Your task to perform on an android device: Save the Acme Nuts & Bolt in the meet location list for easy tracking of the location in the maps app
Image 0: 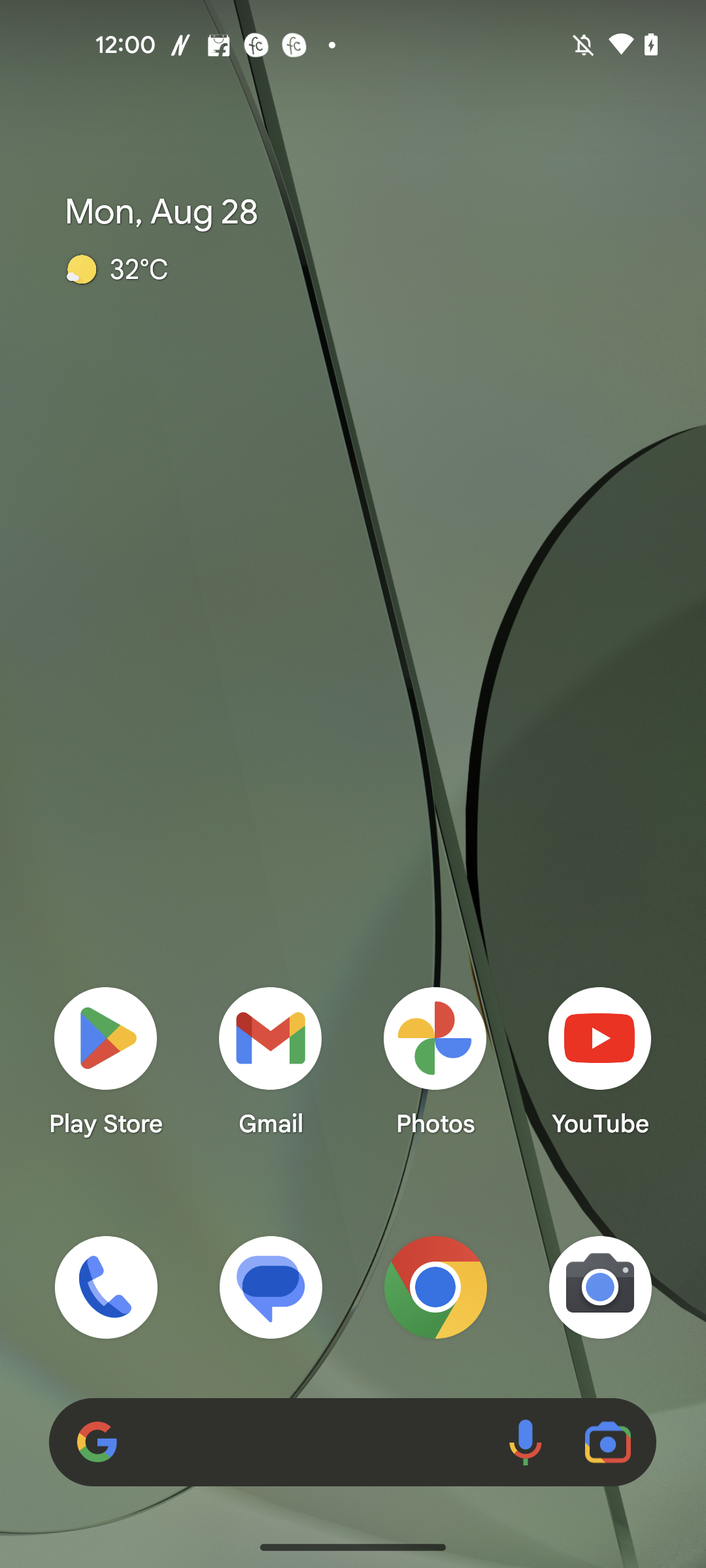
Open the Maps app
Step 0: open app "Maps"
Image 1: 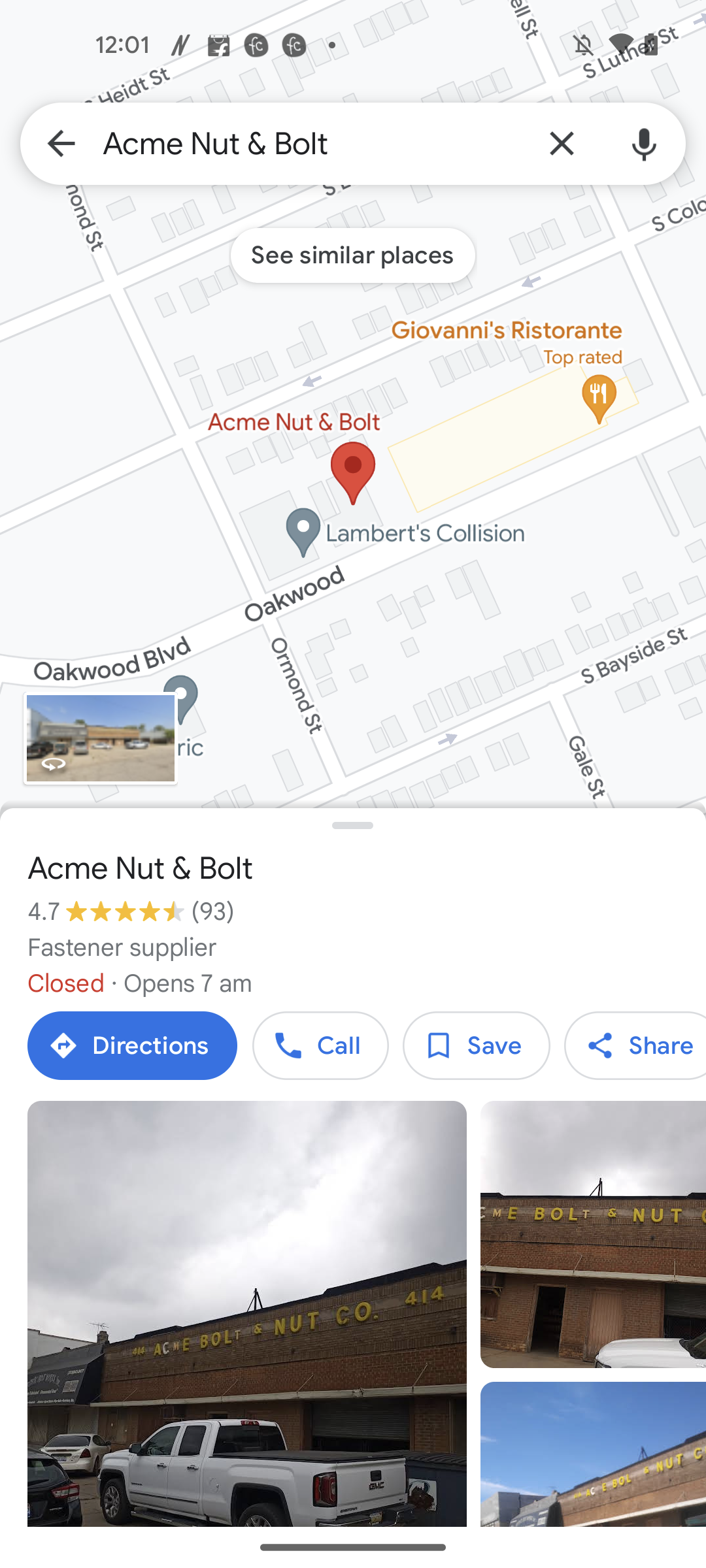
Click on the Save button of the Acme Nut & Bolt place
Step 1: click (477, 1045)
Image 2: 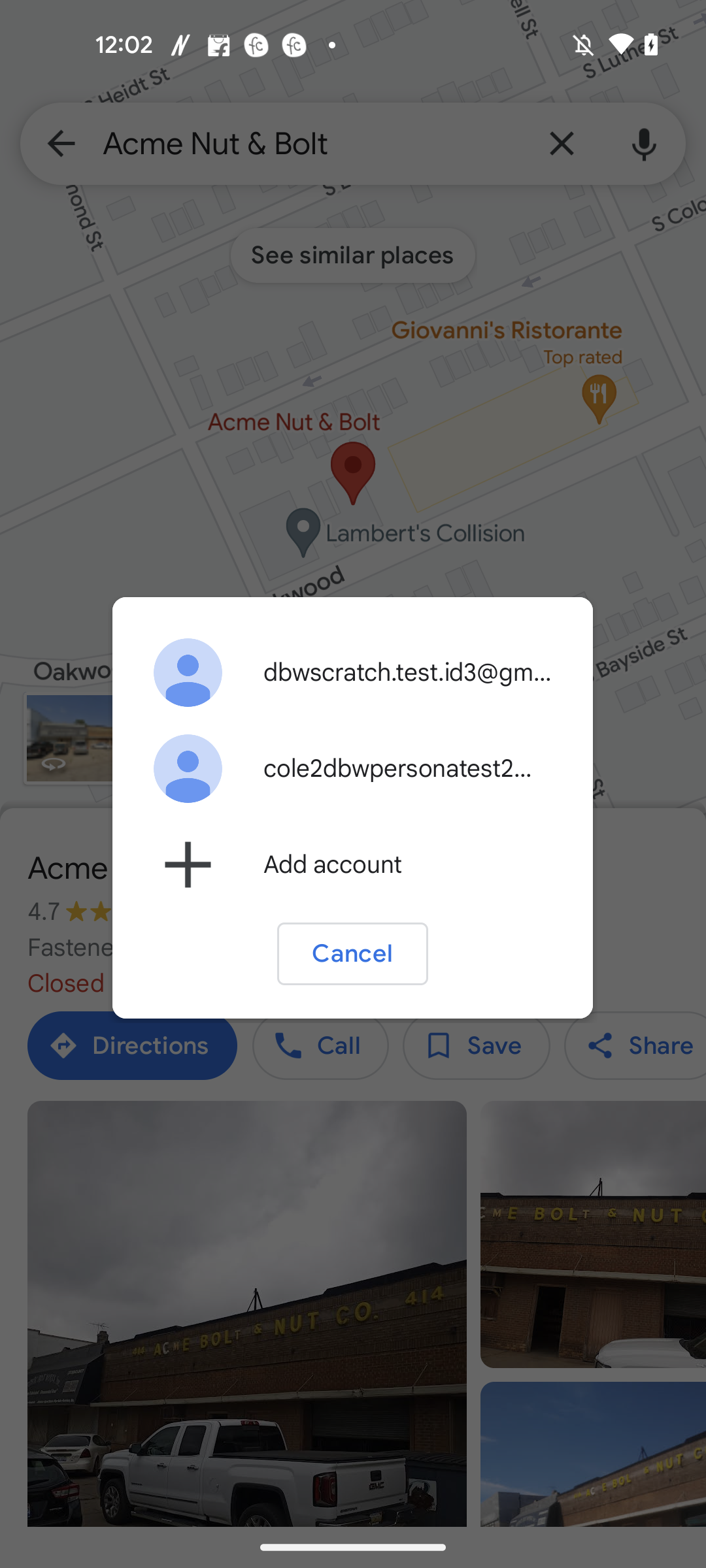
Select the Cole2dbwpersontest2@gmail.com account
Step 2: click (387, 768)
Image 3: 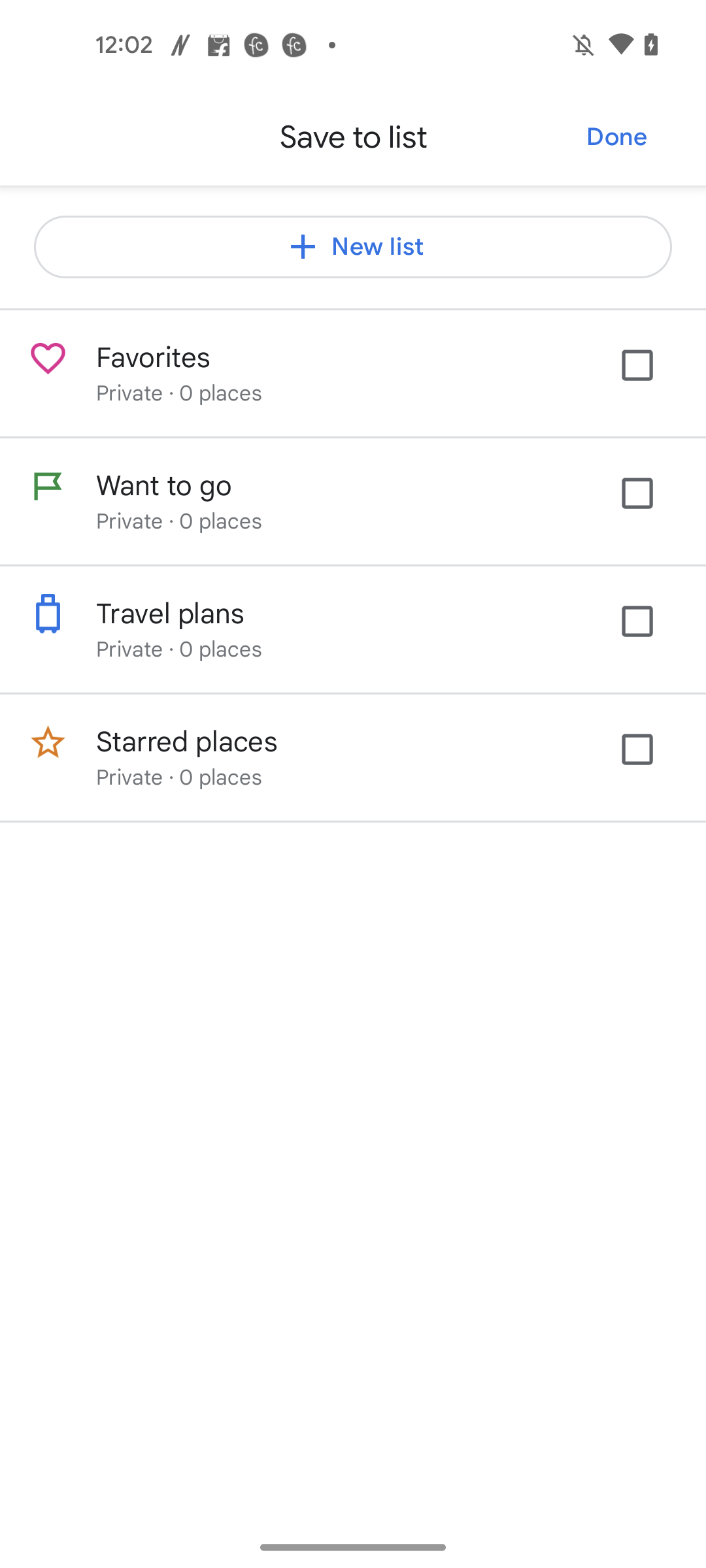
Click on the New list button at the top of the screen
Step 3: click (352, 246)
Image 5: 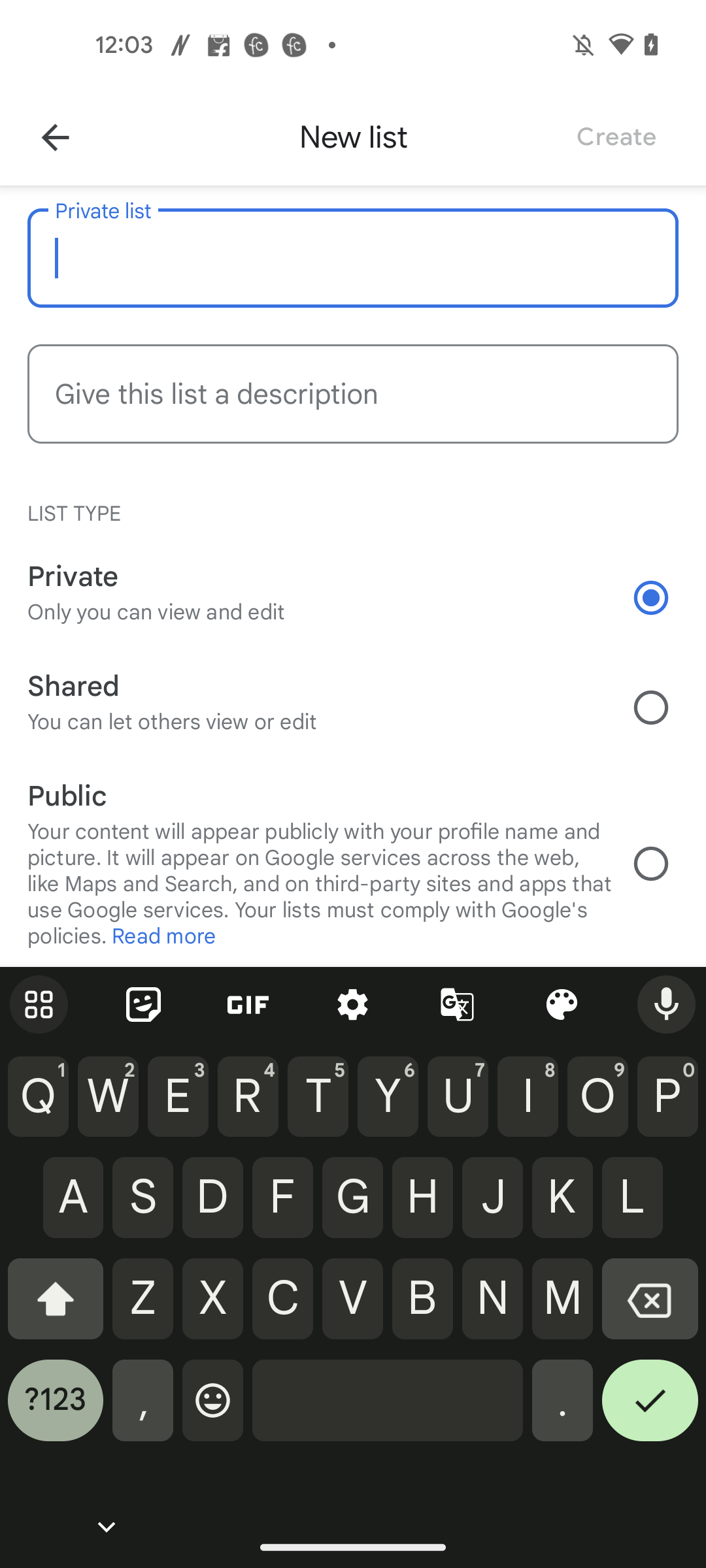
Add the title as meet location
Step 5: type "meet location"